Your task to perform on an android device: Go to the SideChef app and show the recipe for Stew Chicken.
Image 0: 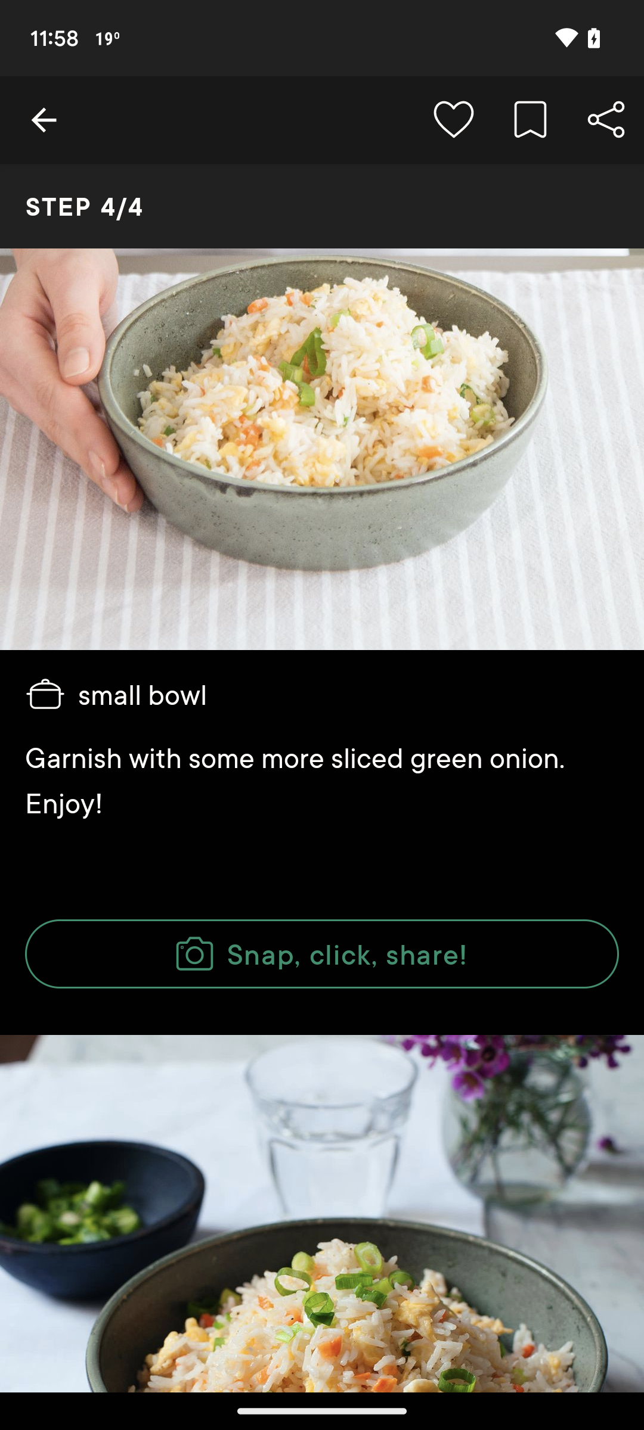
Open SideChef app
Step 0: open app "SideChef"
Image 1: 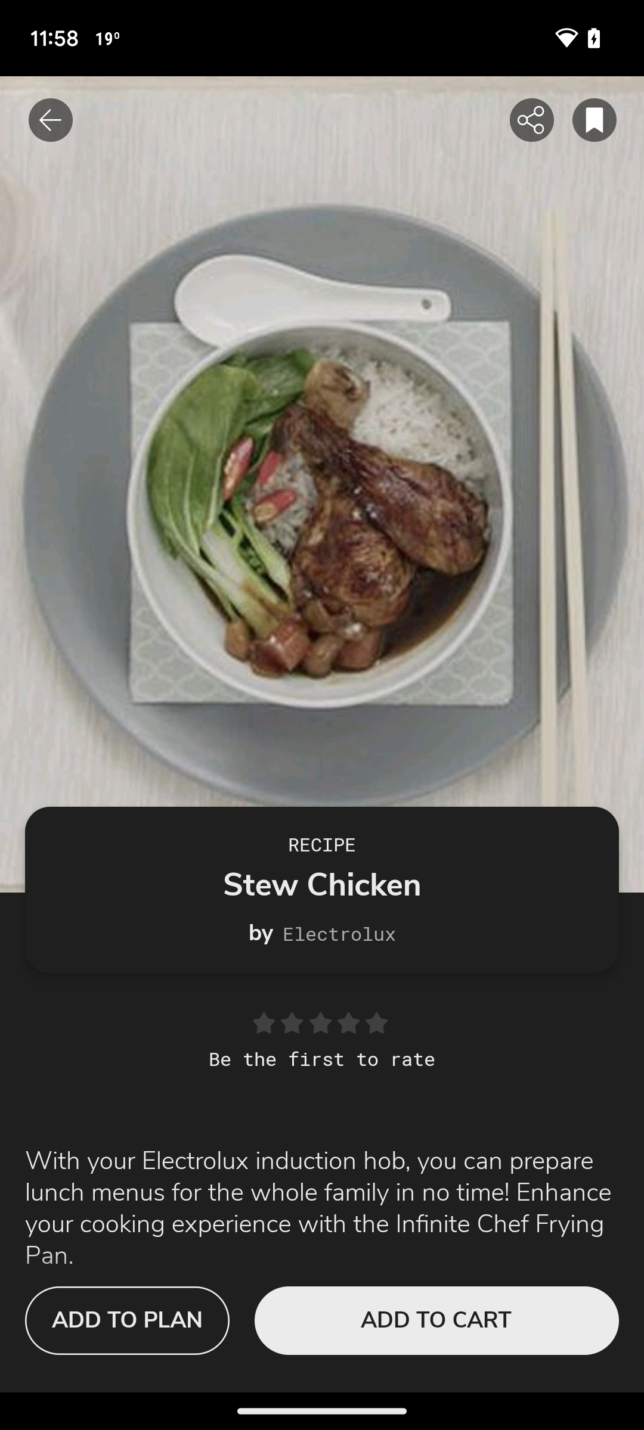
Swipe up to see the full recipe
Step 1: scroll down
Image 2: 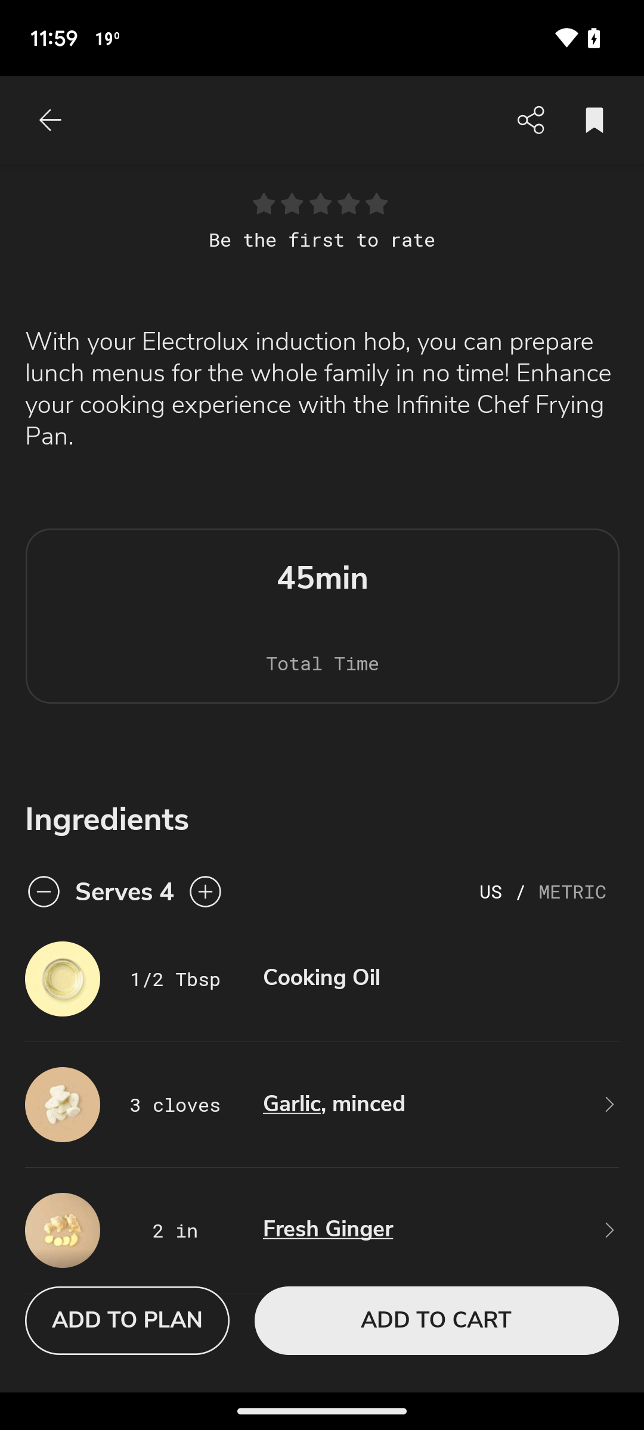
Swipe up to see the full recipe
Step 2: scroll down
Image 3: 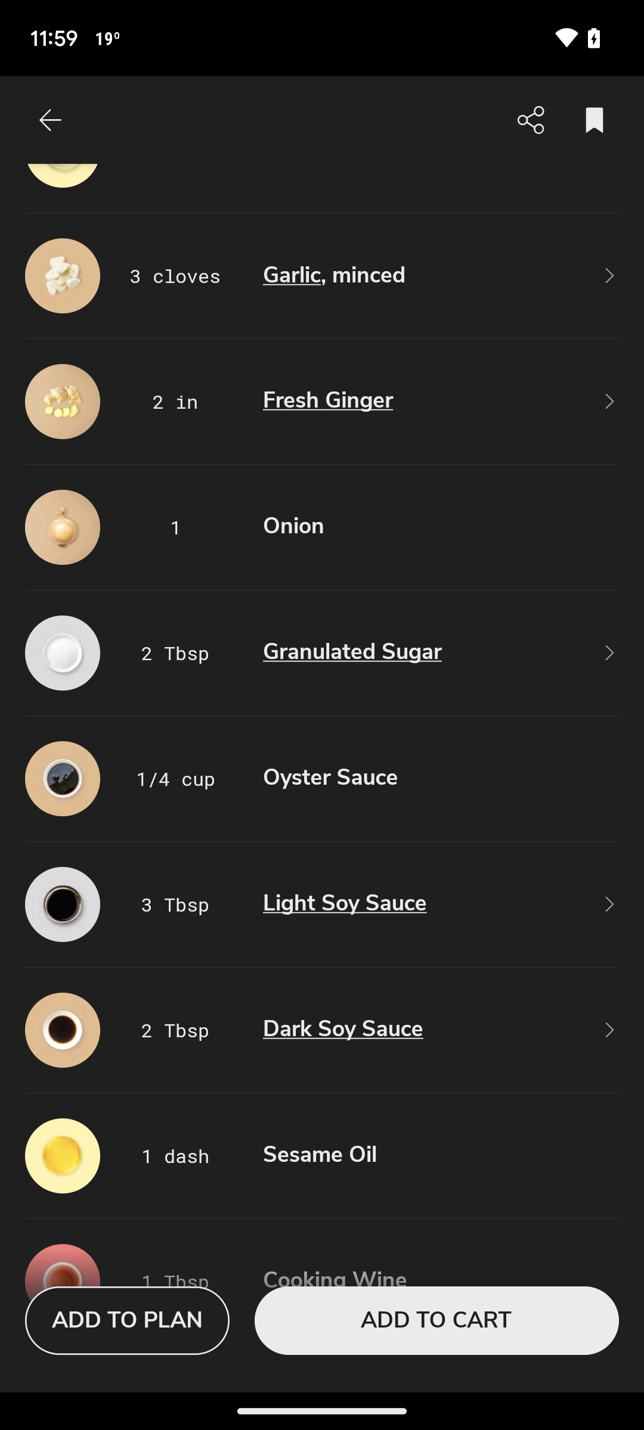
Swipe up to see the full recipe
Step 3: scroll down
Image 4: 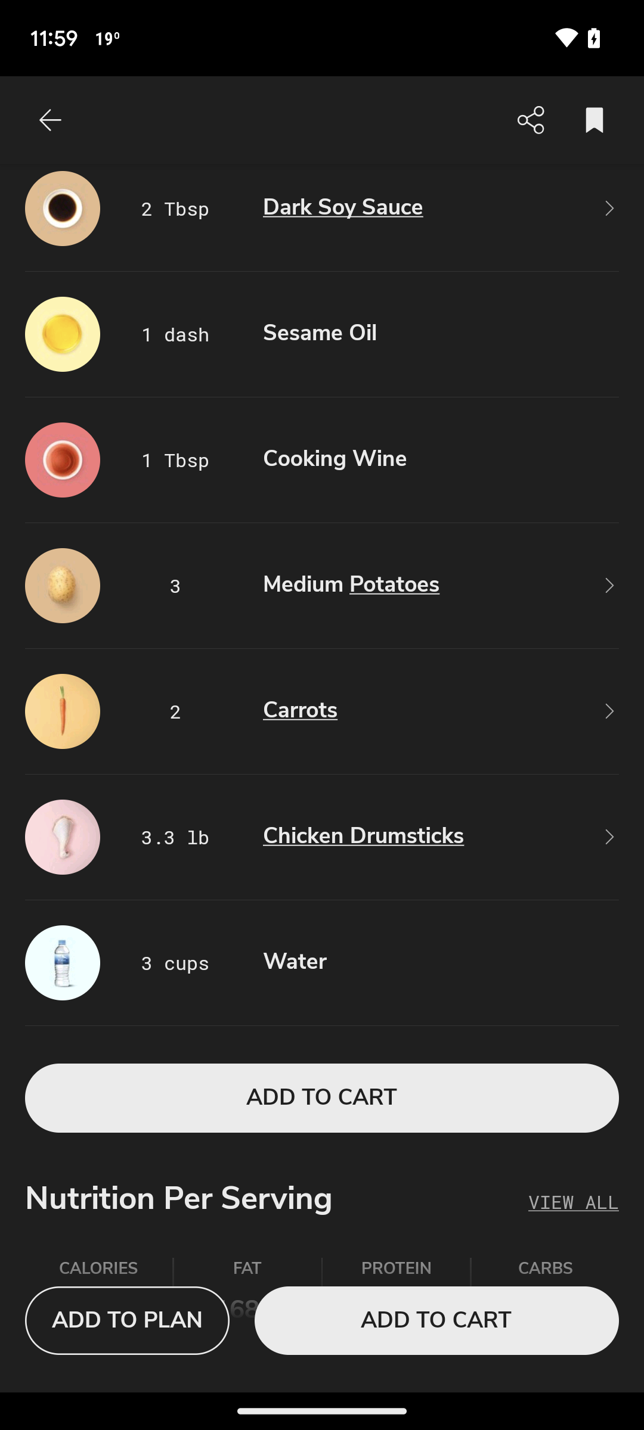
Swipe up to see the full recipe
Step 4: scroll down
Image 5: 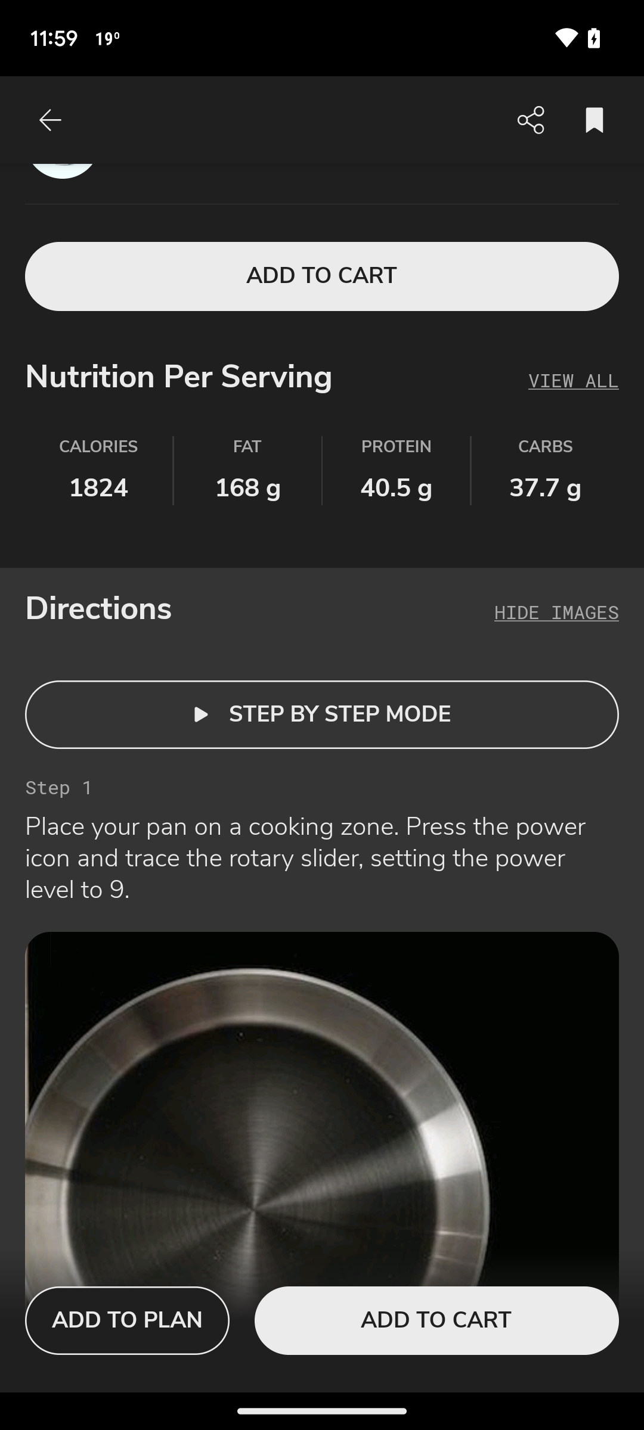
Swipe up to see the full recipe
Step 5: scroll down
Image 7: 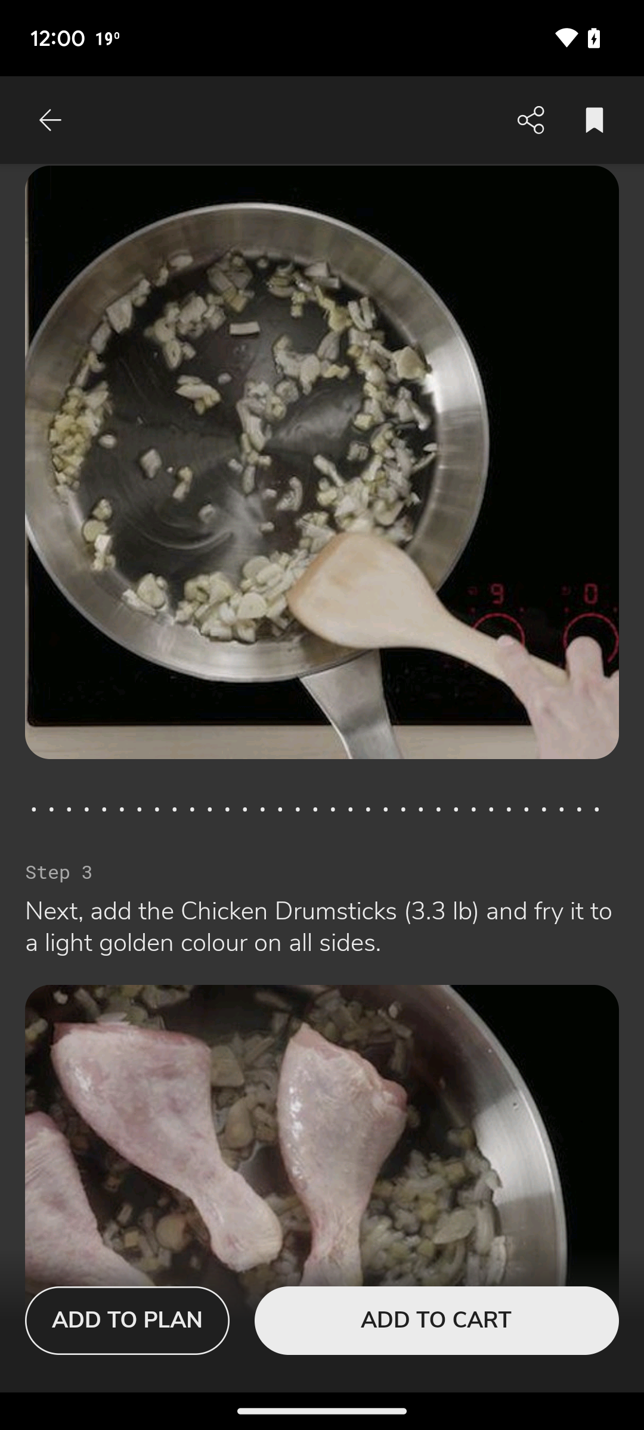
Swipe up to see the full recipe
Step 7: scroll down
Image 8: 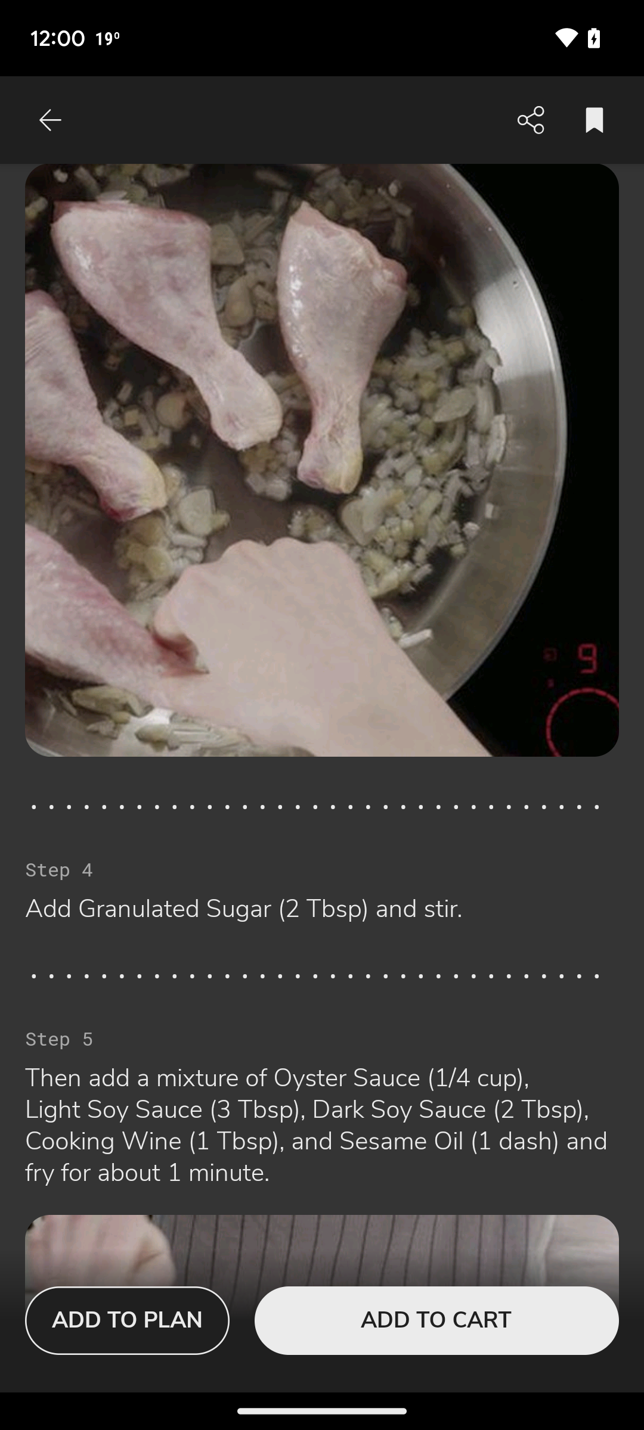
Swipe up to see the full recipe
Step 8: scroll down
Image 10: 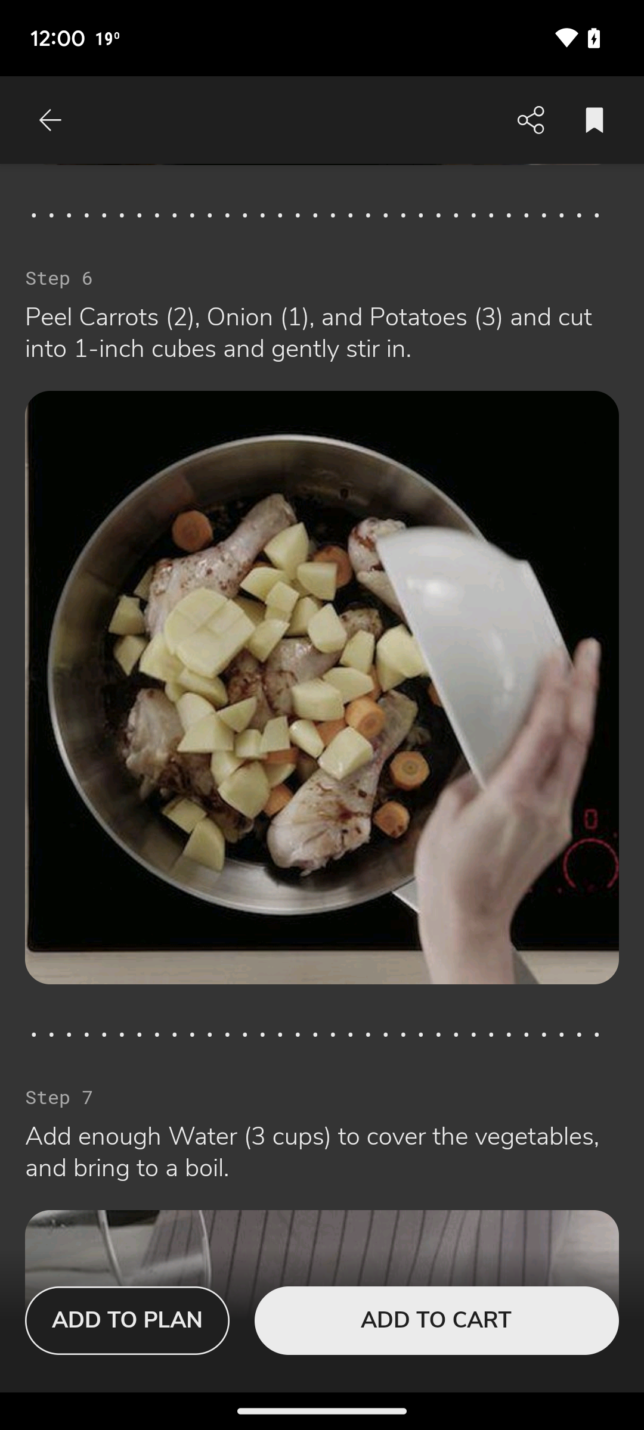
Swipe up to see the full recipe
Step 10: scroll down
Image 11: 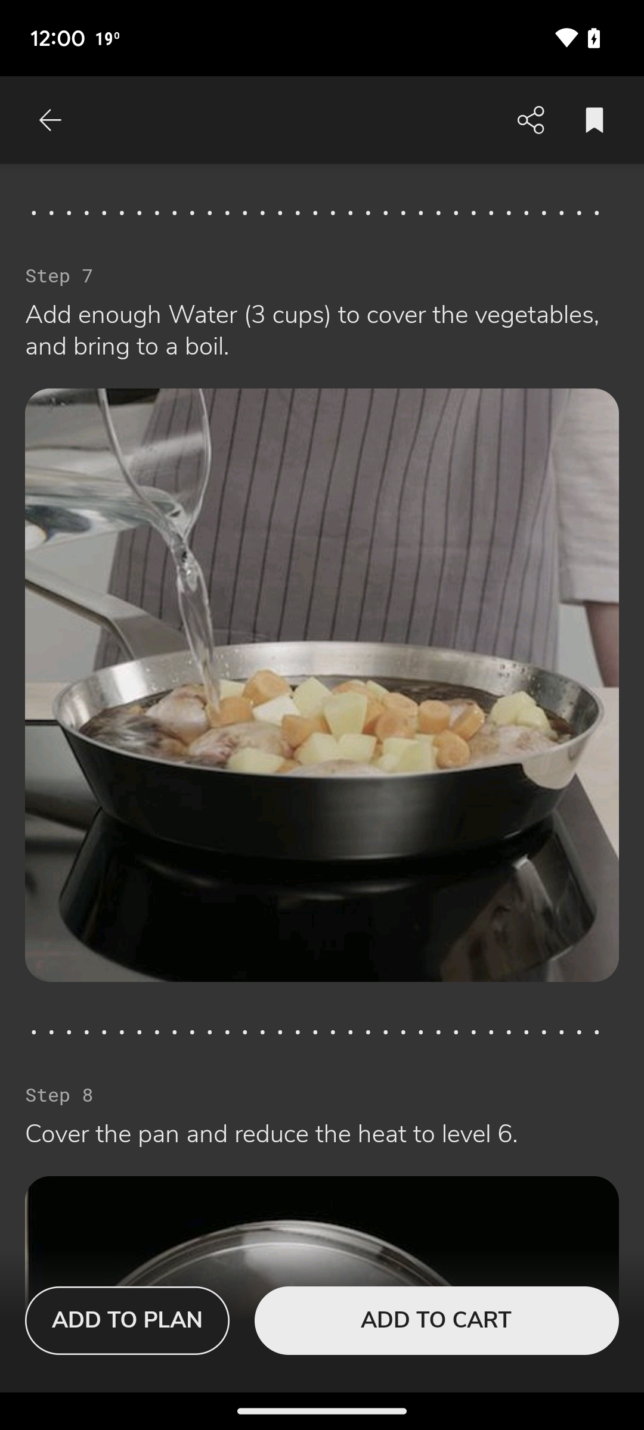
Swipe up to see the full recipe
Step 11: scroll down
Image 12: 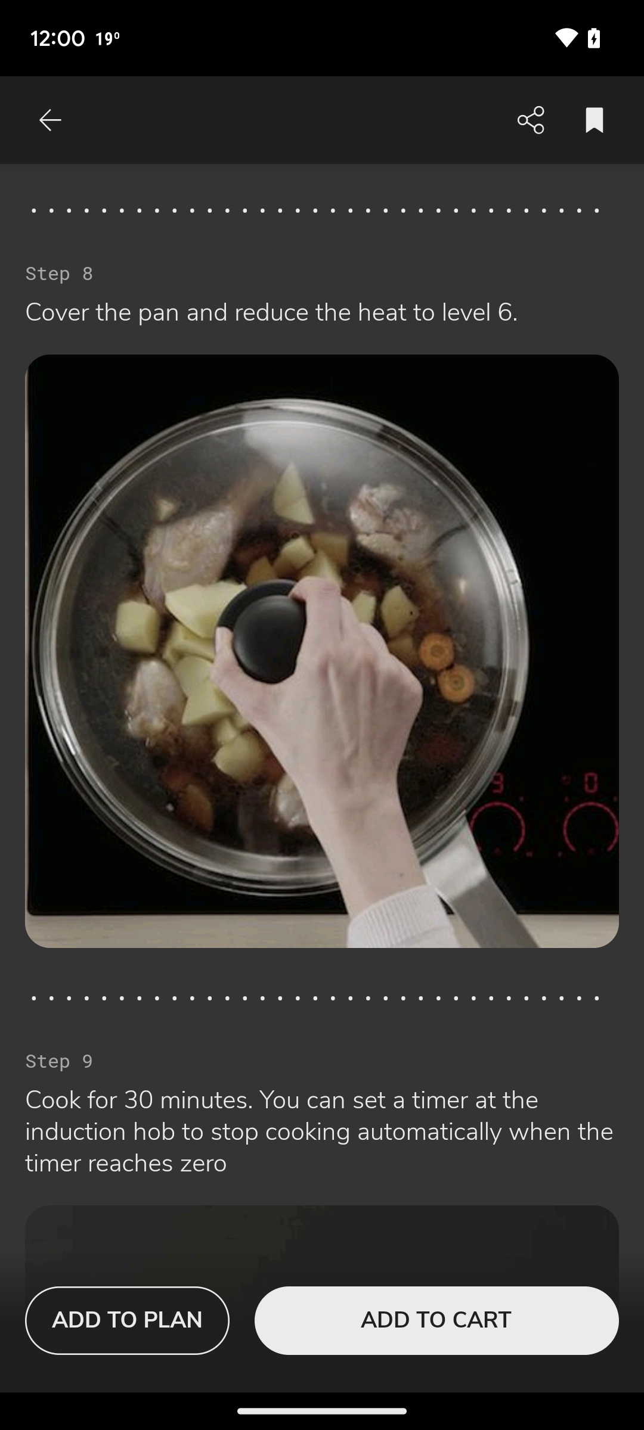
Swipe up to see the full recipe
Step 12: scroll down
Image 13: 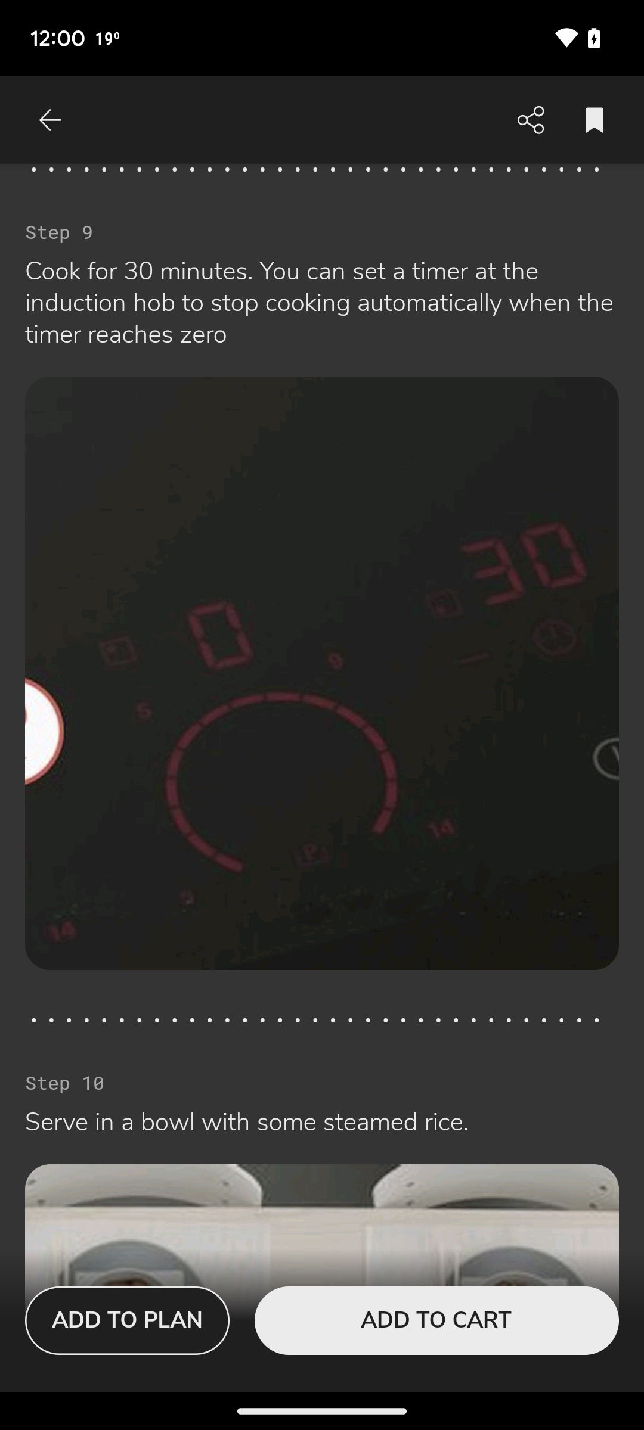
Swipe up to see the full recipe
Step 13: scroll down